Your task to perform on an android device: Search for the men's jacket for winter on the Amazon app.
Image 0: 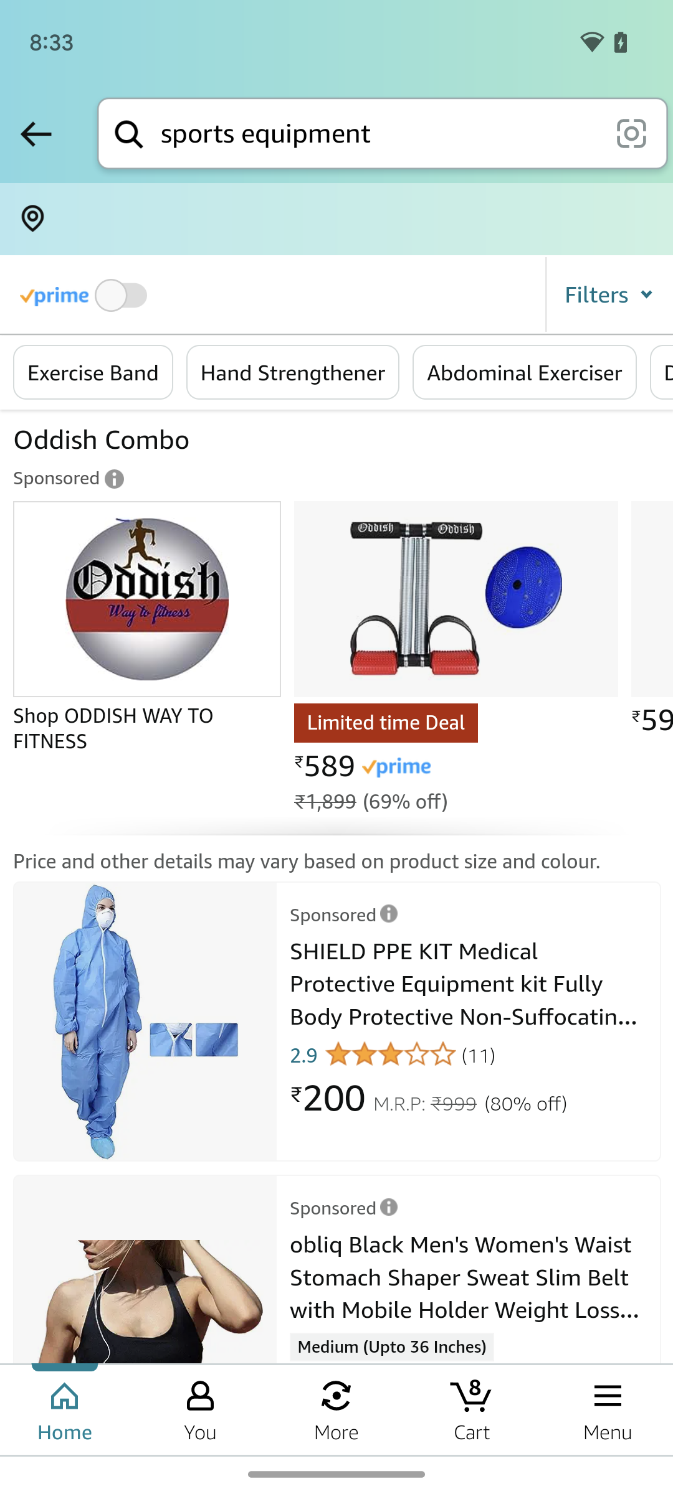
Tap on the search bar at the top of the screen.
Step 0: click (378, 133)
Image 1: 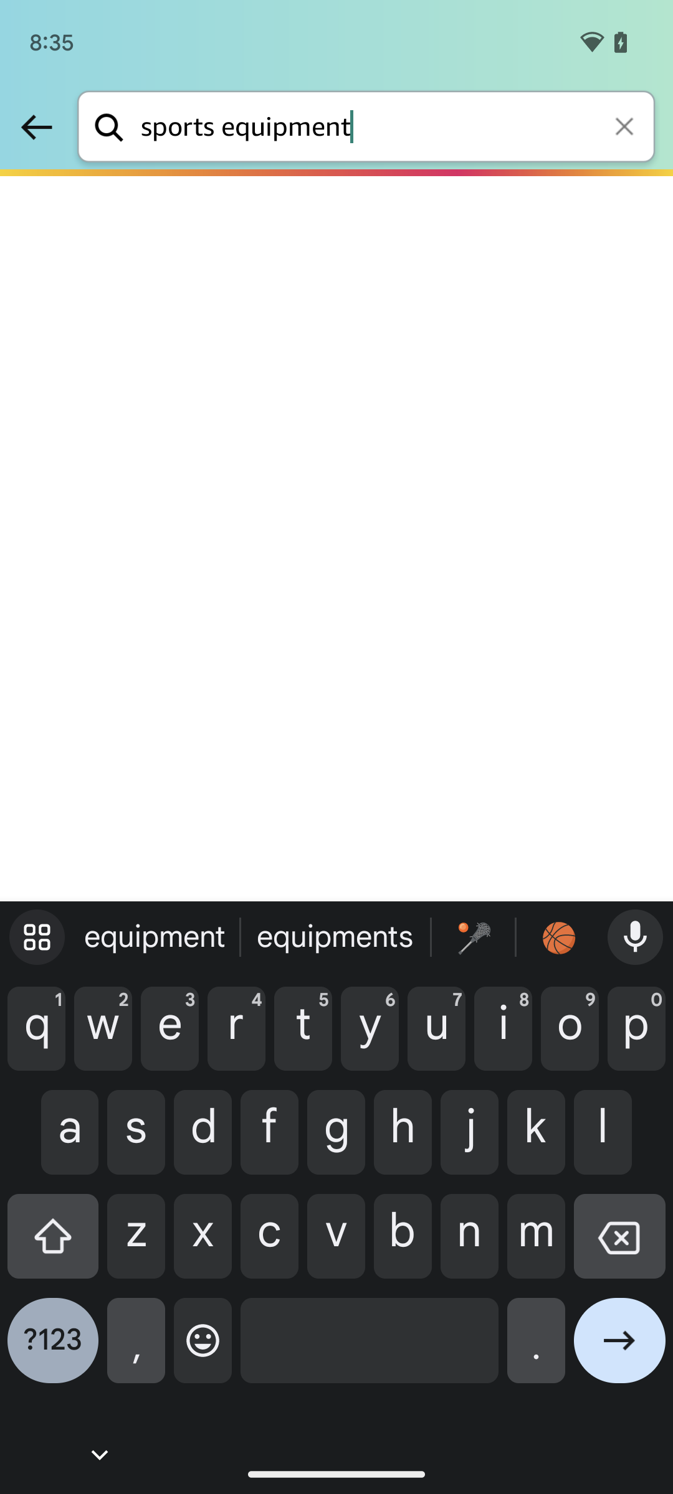
Search for a men's winter jacket.
Step 1: wait
Image 2: 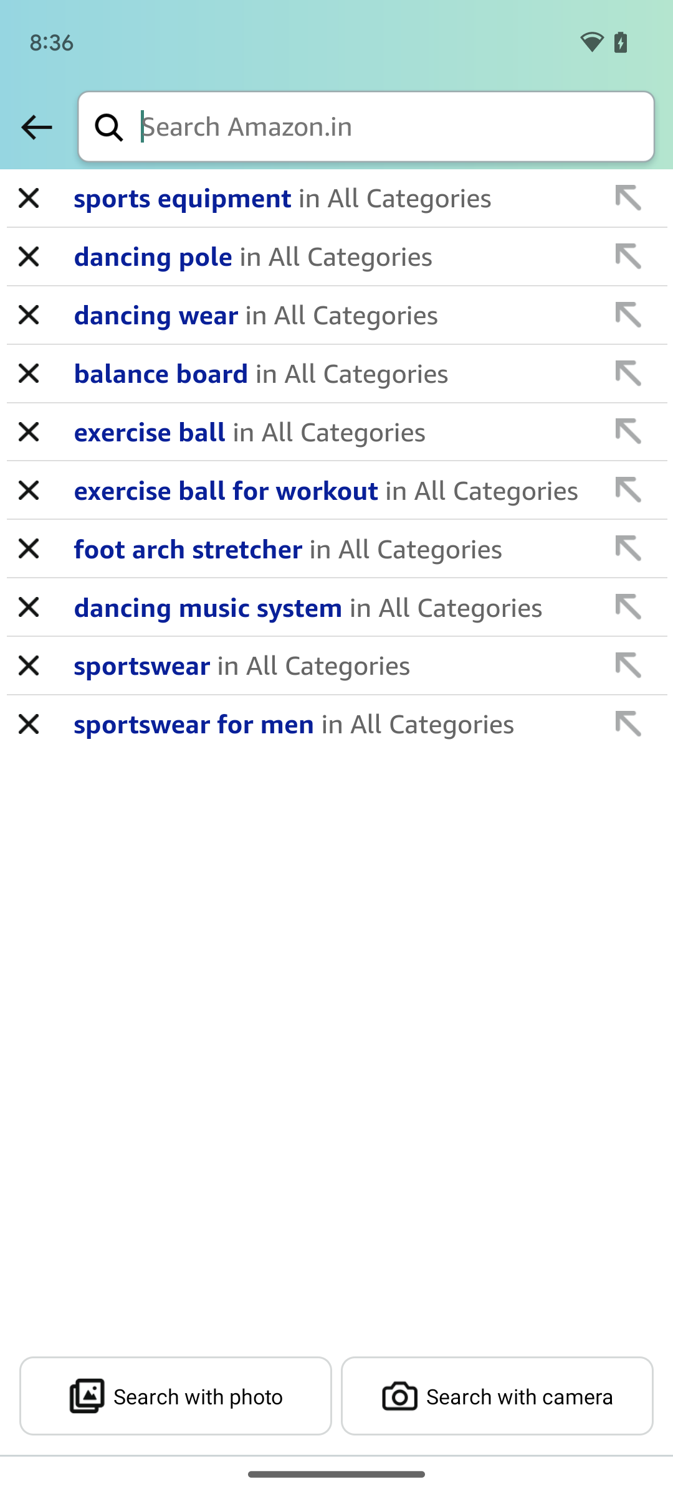
Search for a men's winter jacket.
Step 2: type "mens winter jacket"
Image 3: 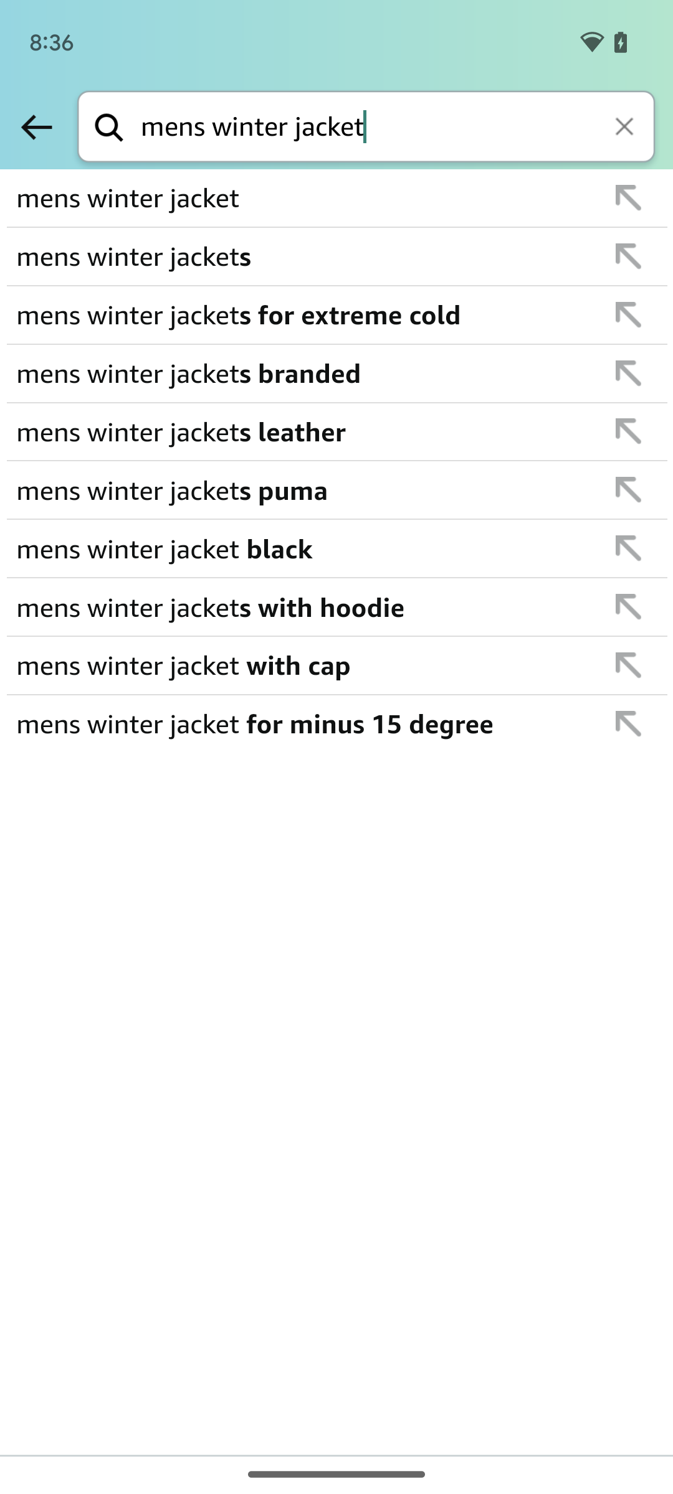
Tap on the arrow at the bottom of the screen.
Step 3: wait
Image 4: 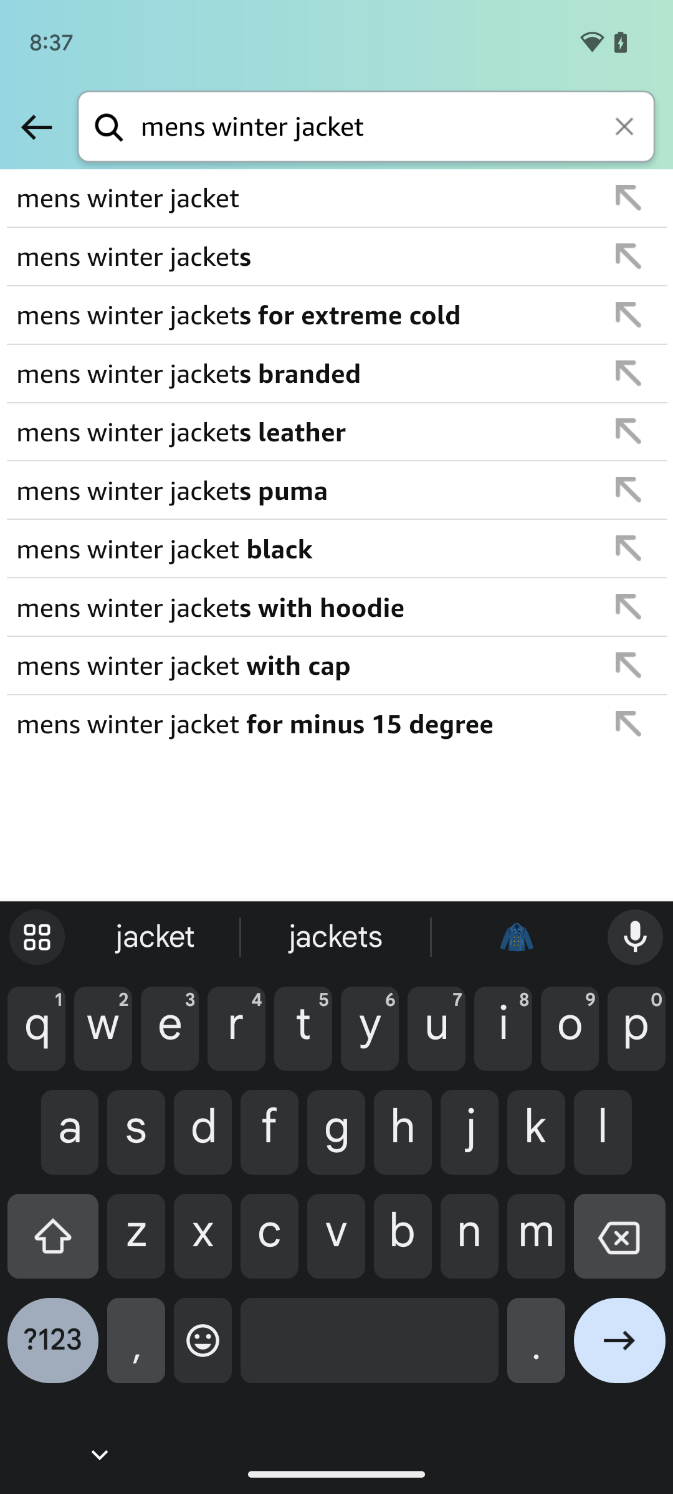
Tap on the arrow at the bottom of the screen.
Step 4: click (619, 1350)
Image 5: 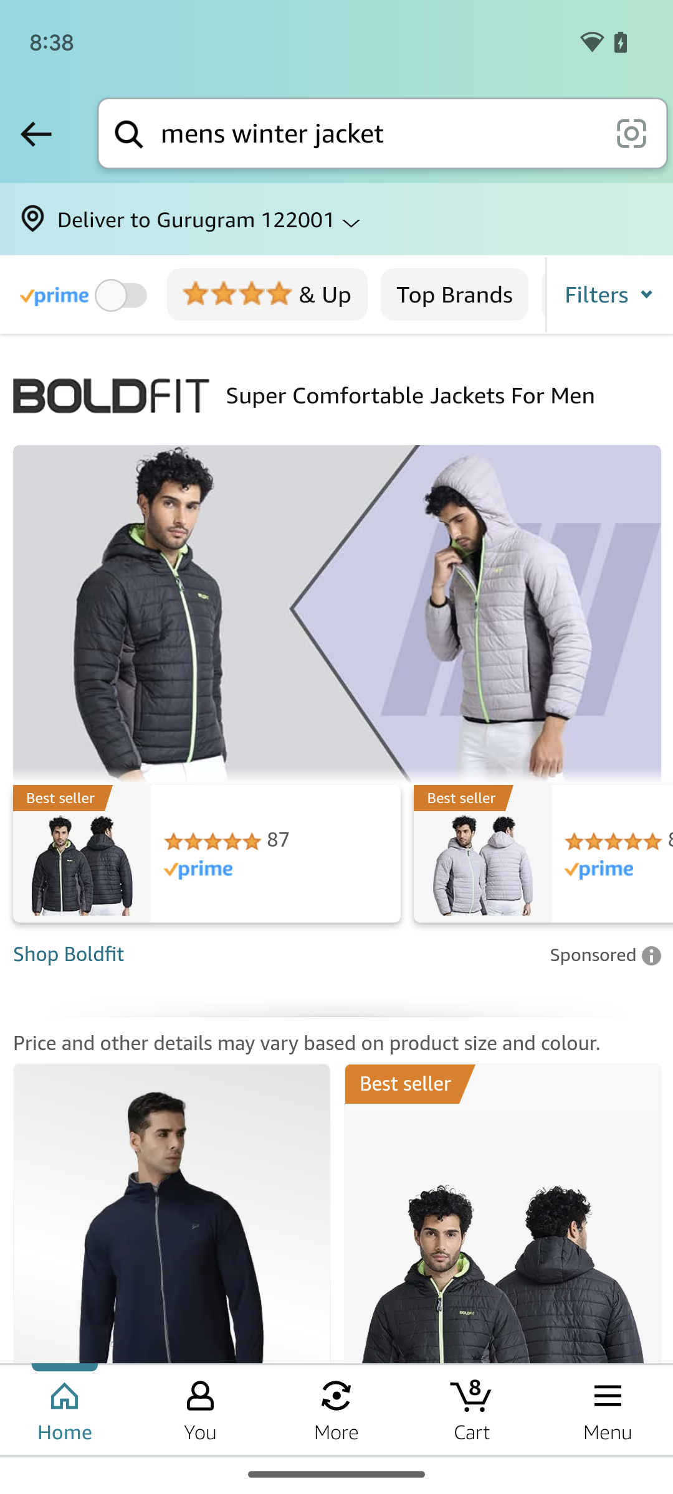
Tap on the arrow at the bottom of the screen.
Step 5: scroll down